Your task to perform on an android device: I want to organize all of my reading materials into one folder on my drive. In the Drive app, create a new folder called "Important files."
Image 0: 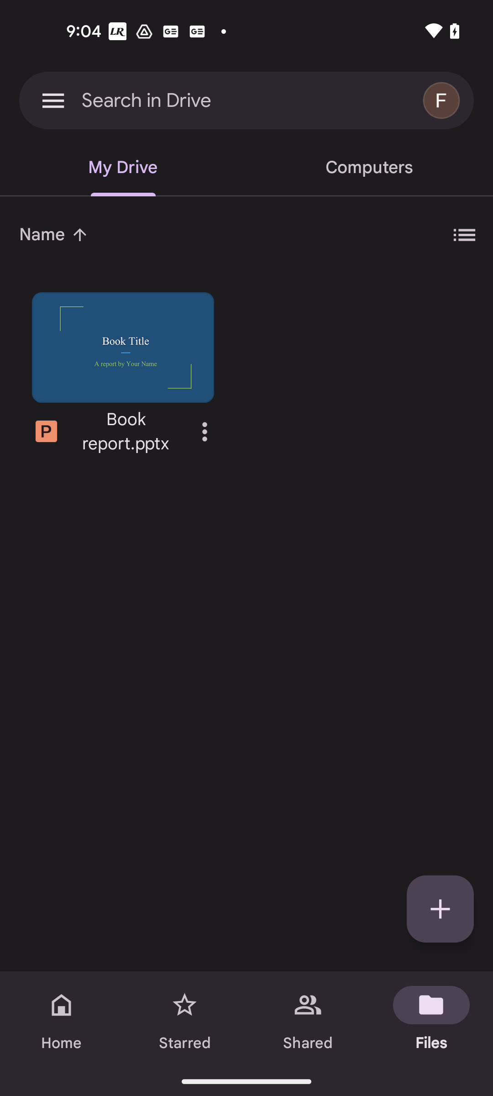
Click on plus icon 
Step 0: click (440, 909)
Image 1: 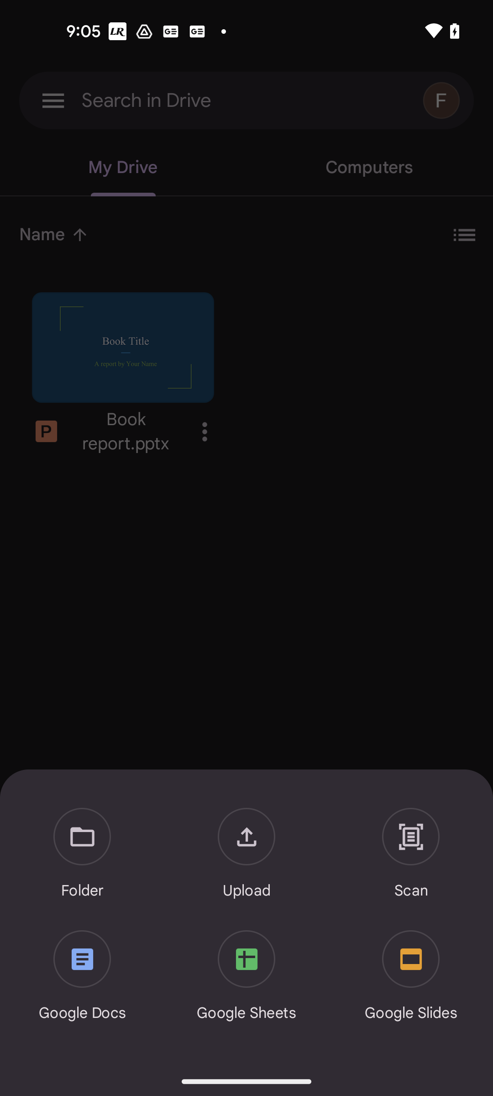
Click on Folder option
Step 1: click (82, 854)
Image 2: 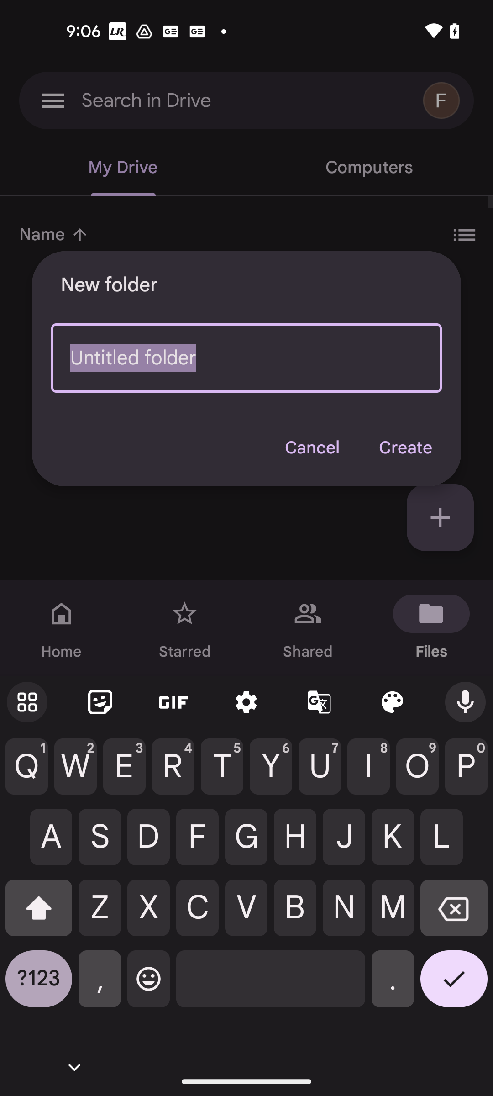
Type Important Files
Step 2: type "Important Files"
Image 3: 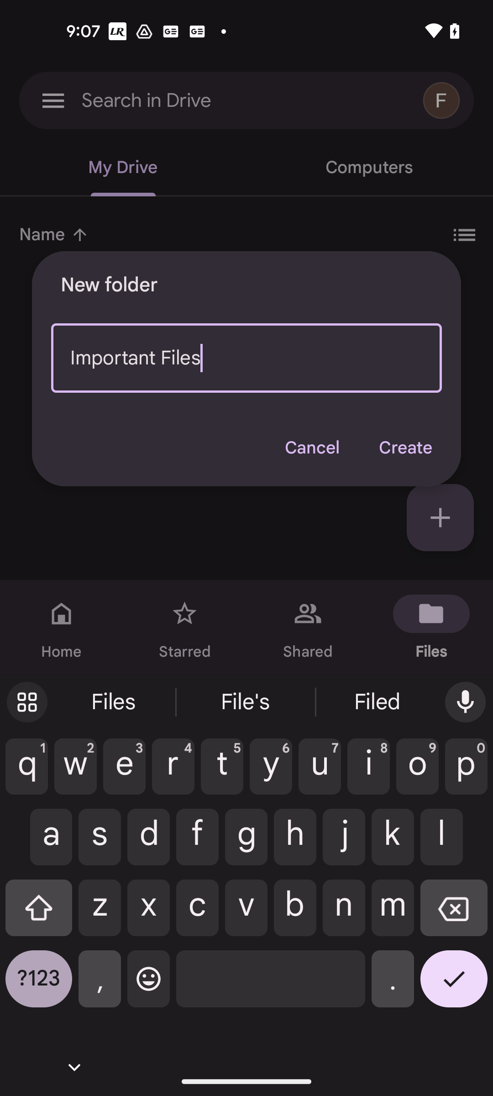
Click on Create 
Step 3: click (405, 448)